Your task to perform on an android device: Open Alibaba.com app, Contact the salesperson to require 20 pieces of the Modern outdoor leisure tables and chairs Courtyard Bar hotel Balcony Restaurant Bar High Chair Furniture
Image 0: 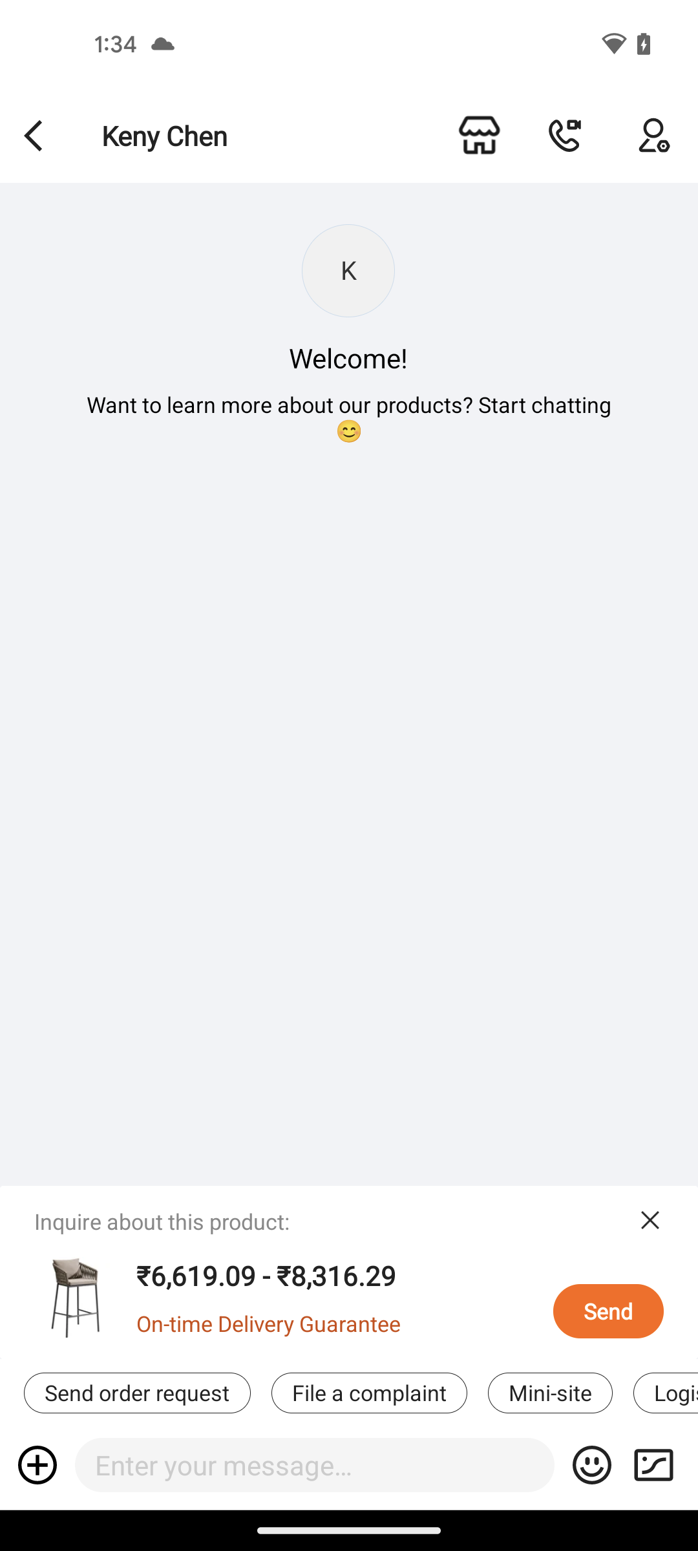
Open Alibab.com app
Step 0: open app "Alibaba.com"
Image 1: 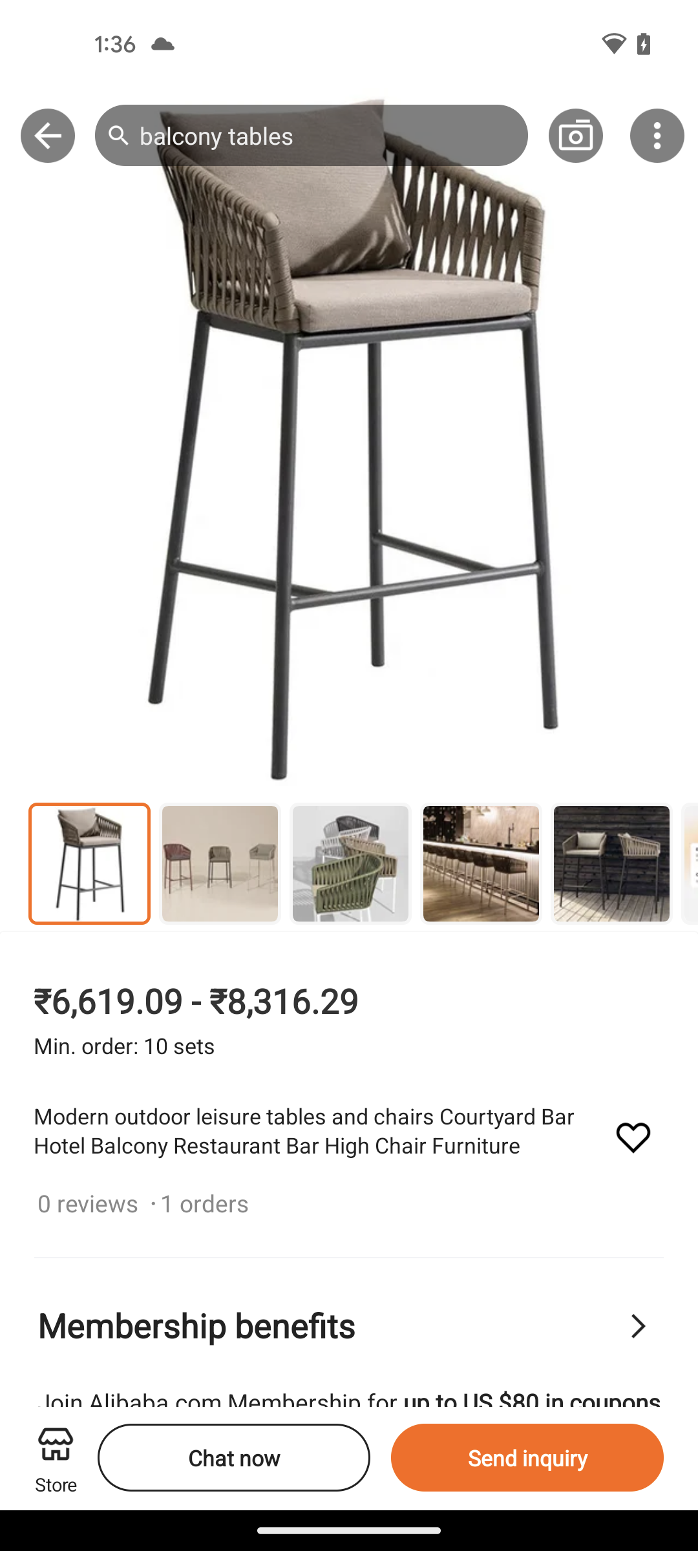
Click on the Chat now button at the bottom of the screen
Step 1: click (233, 1457)
Image 2: 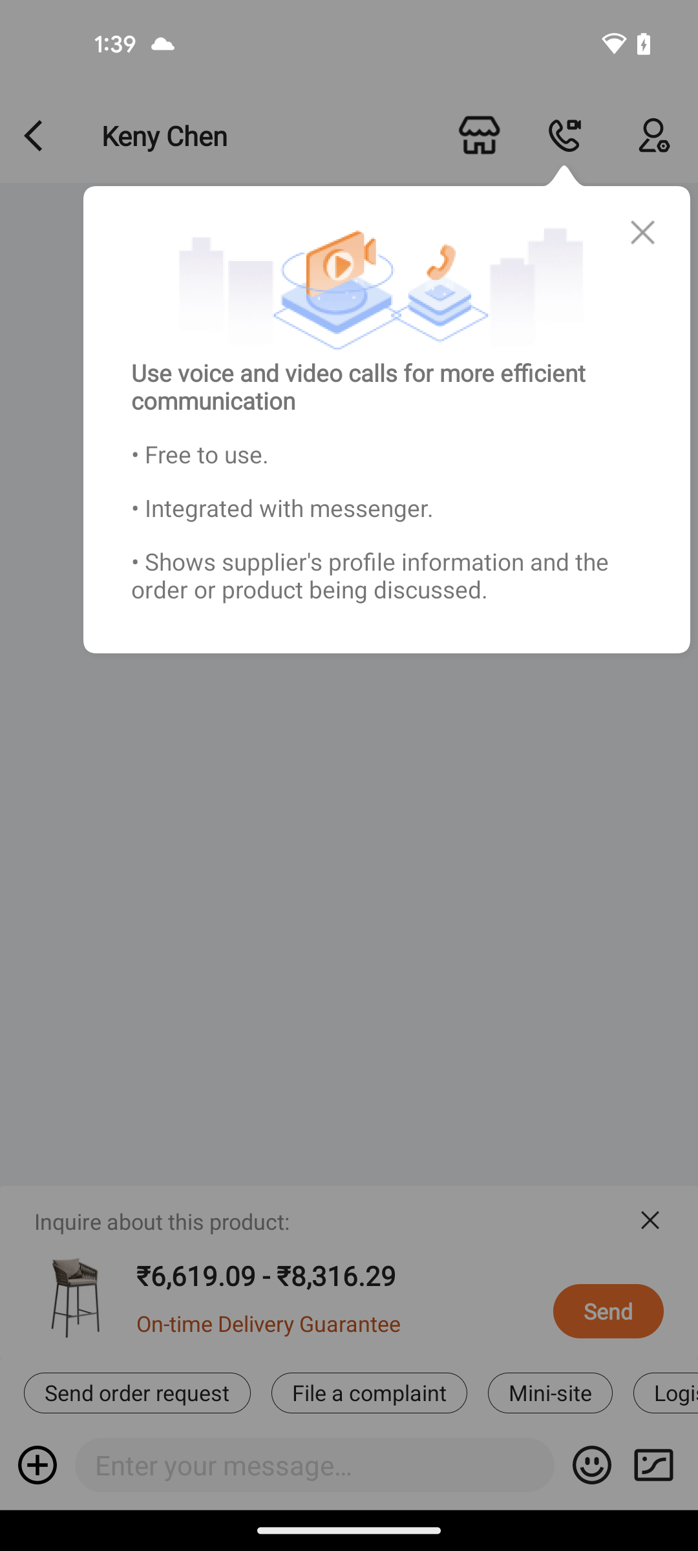
Click on the close button at the pop up windows
Step 2: click (643, 233)
Image 4: 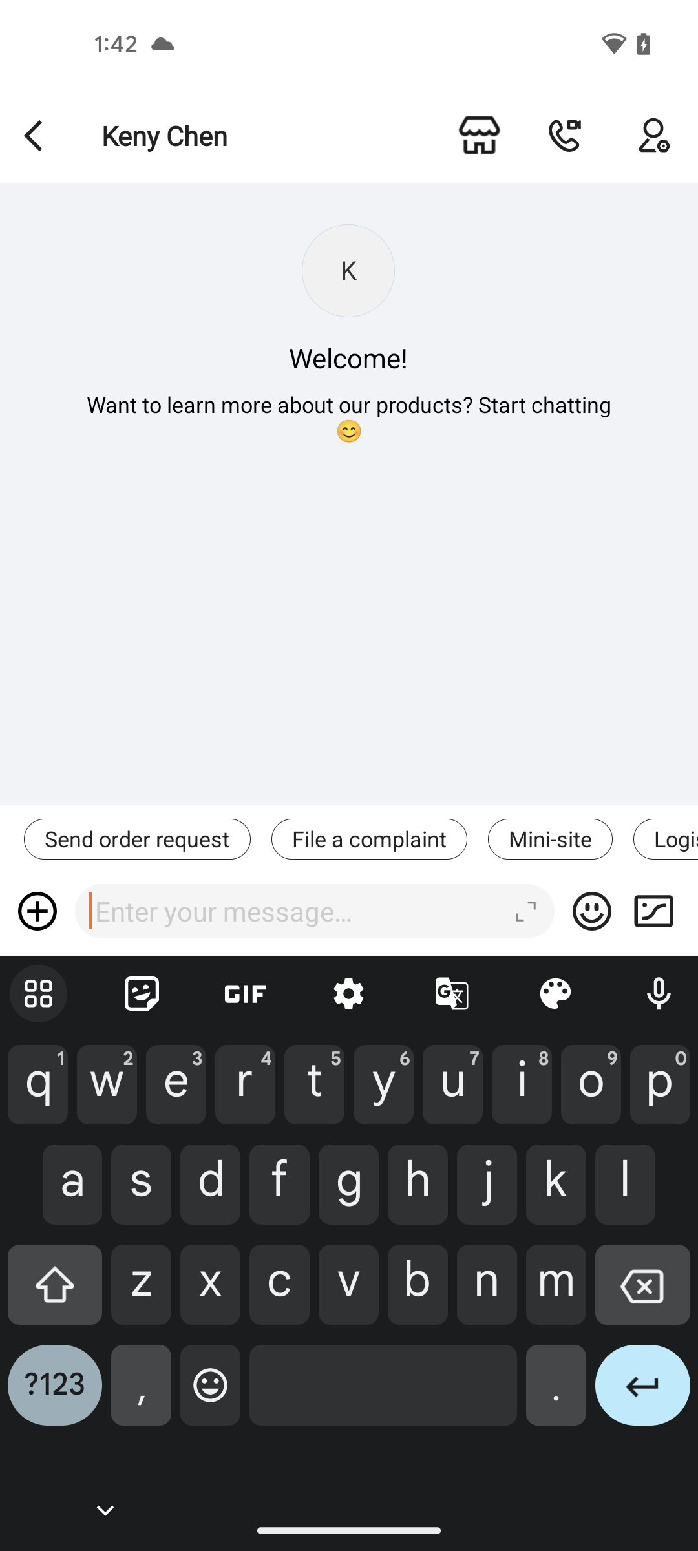
Ask for 20 pieces of the Modern outdoor leisure tables and chairs Courtyard Bar hotel Balcony Restaurant Bar High Chair Furniture
Step 4: type "Do you have 20 pieces of the Modern outdoor leisure tables and chairs Courtyard Bar hotel Balcony Restaurant Bar High Chair Furniture"
Image 5: 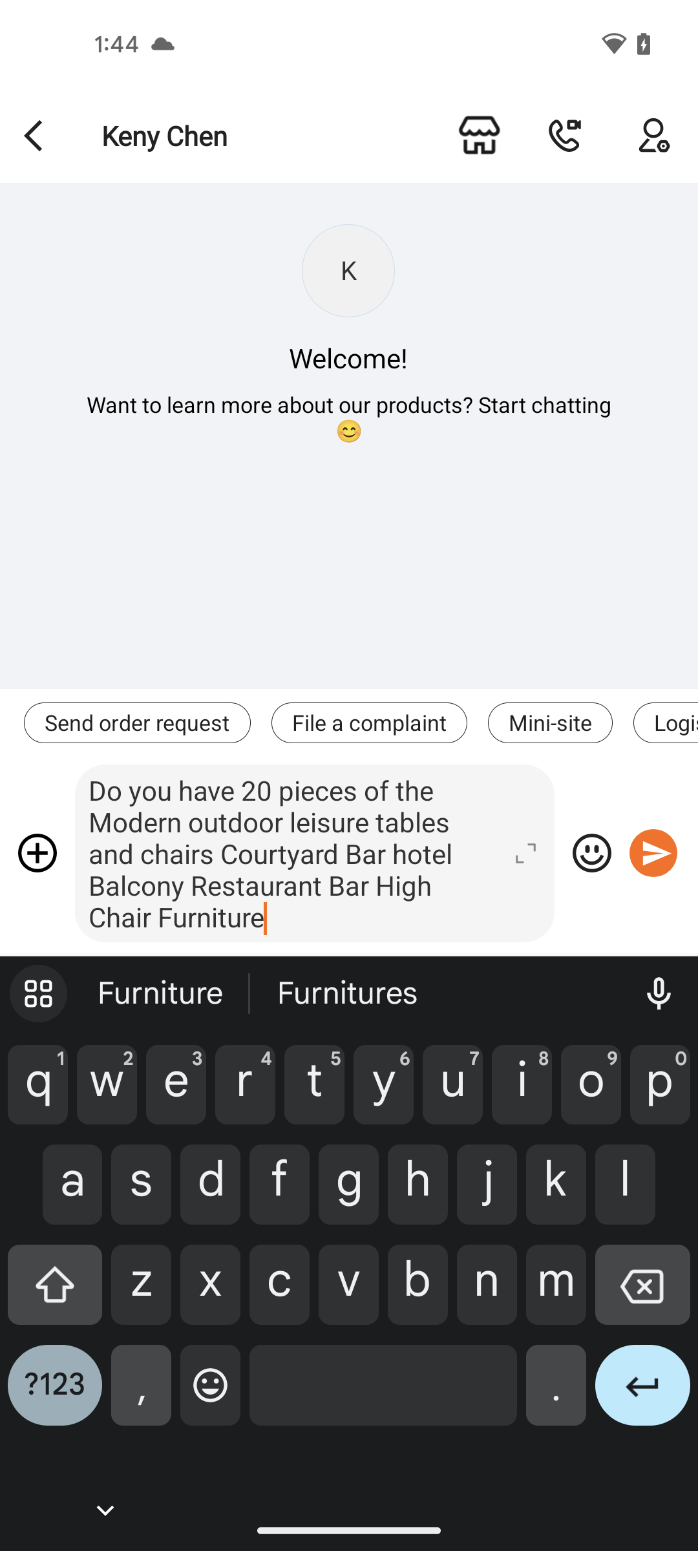
Click on the send button
Step 5: click (653, 853)
Image 6: 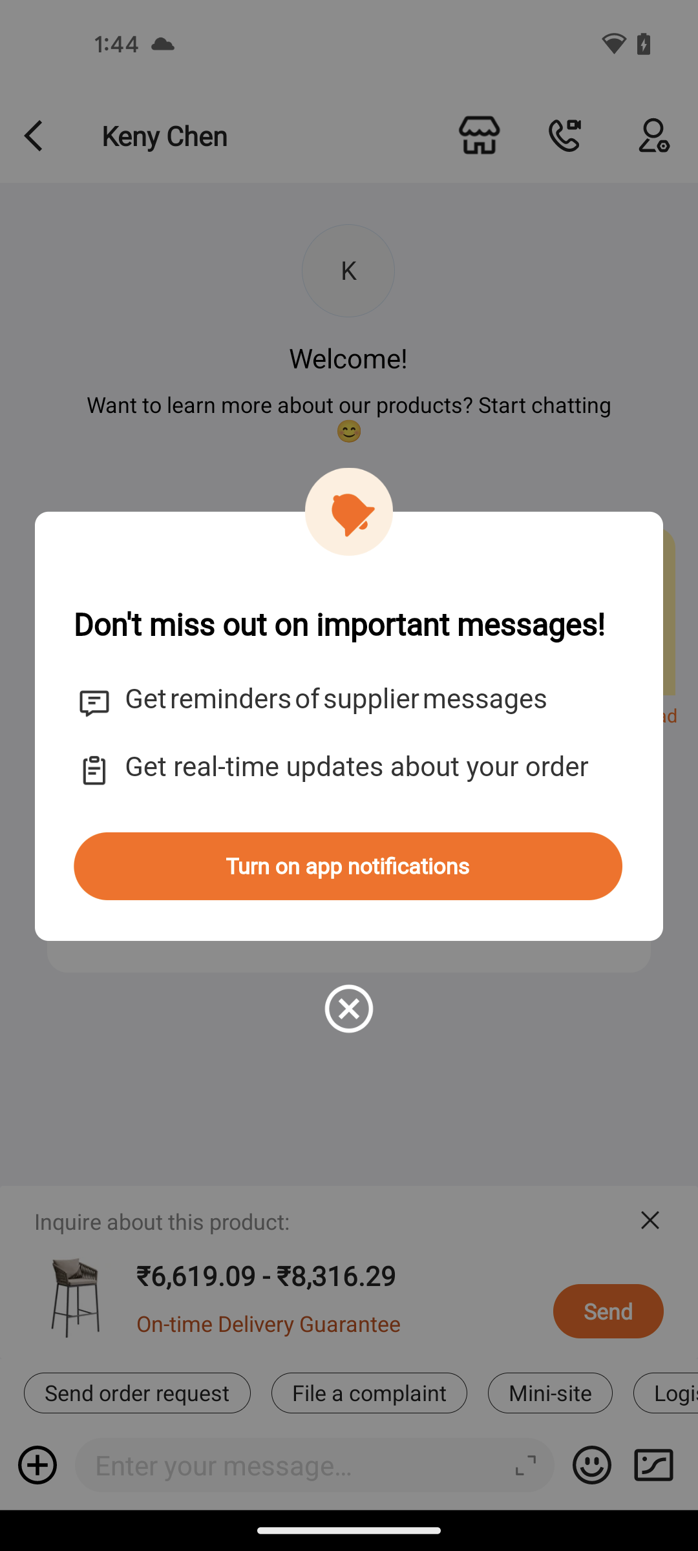
Click on the close button at the pop up window
Step 6: click (340, 1008)